Your task to perform on an android device: On the Nykaafashion app, search for the adidas brand training pants for my father.
Image 0: 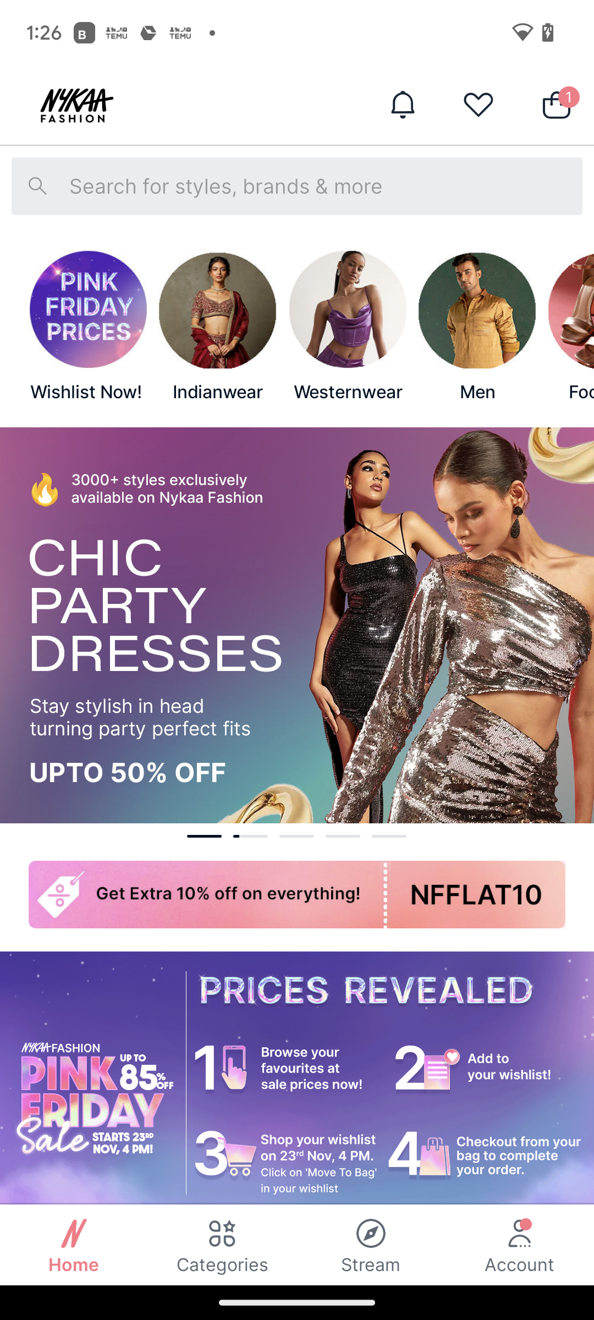
Click on the search bar at the top of the screen.
Step 0: click (296, 186)
Image 1: 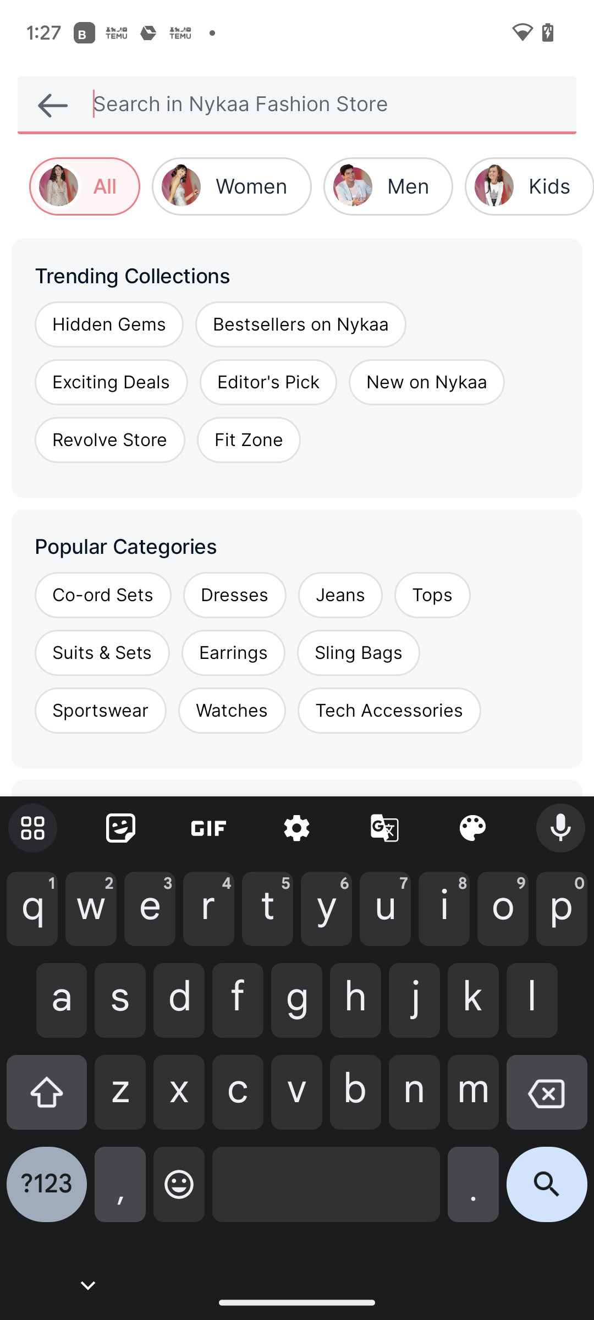
Type pants for men in the search bar.
Step 1: type "pants for men"
Image 2: 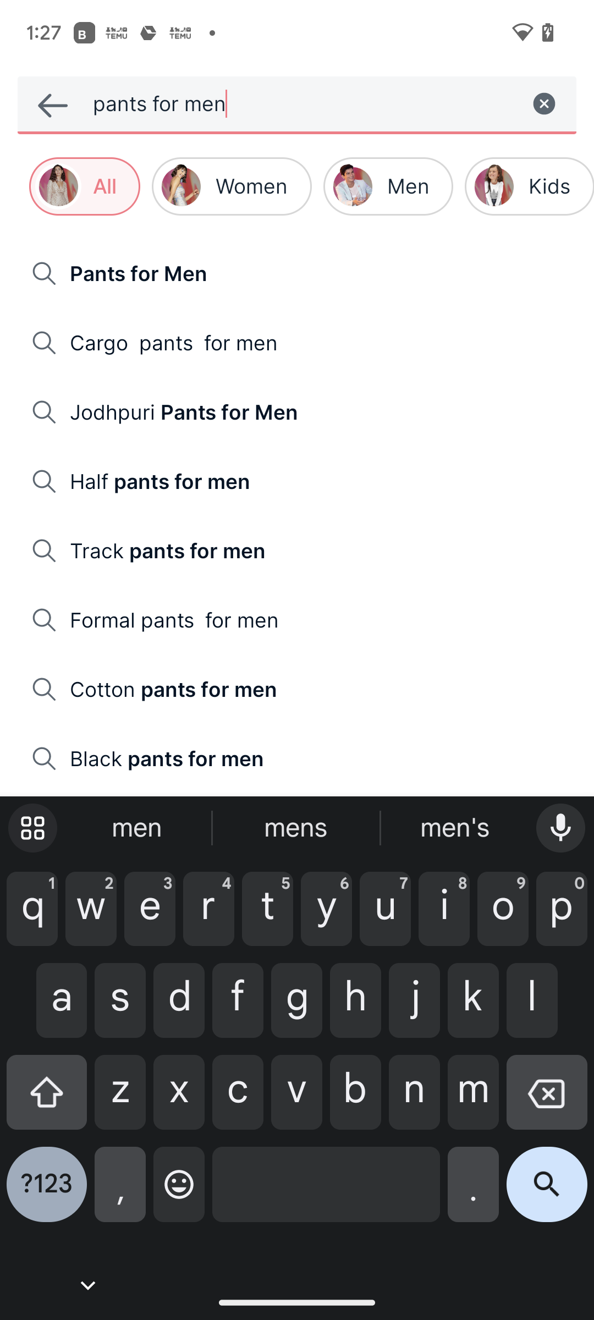
Click on the search icon at the bottom right of the screen.
Step 2: click (547, 1193)
Image 3: 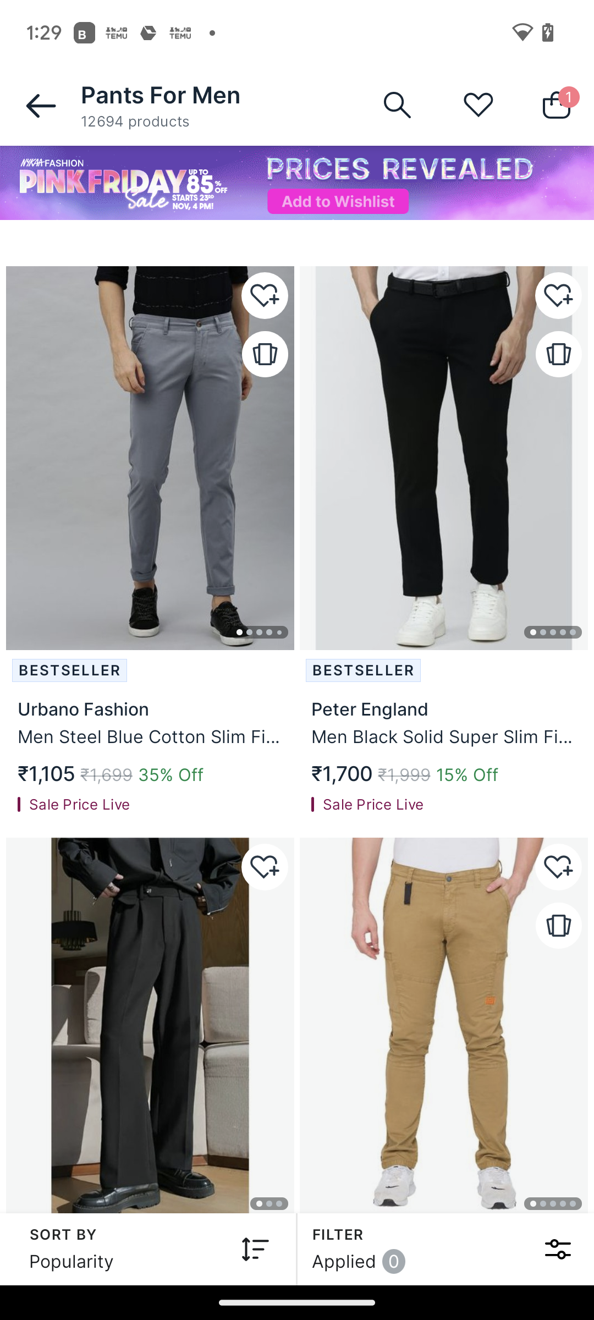
Click on filter at the bottom right corner of the screen.
Step 3: click (363, 1241)
Image 4: 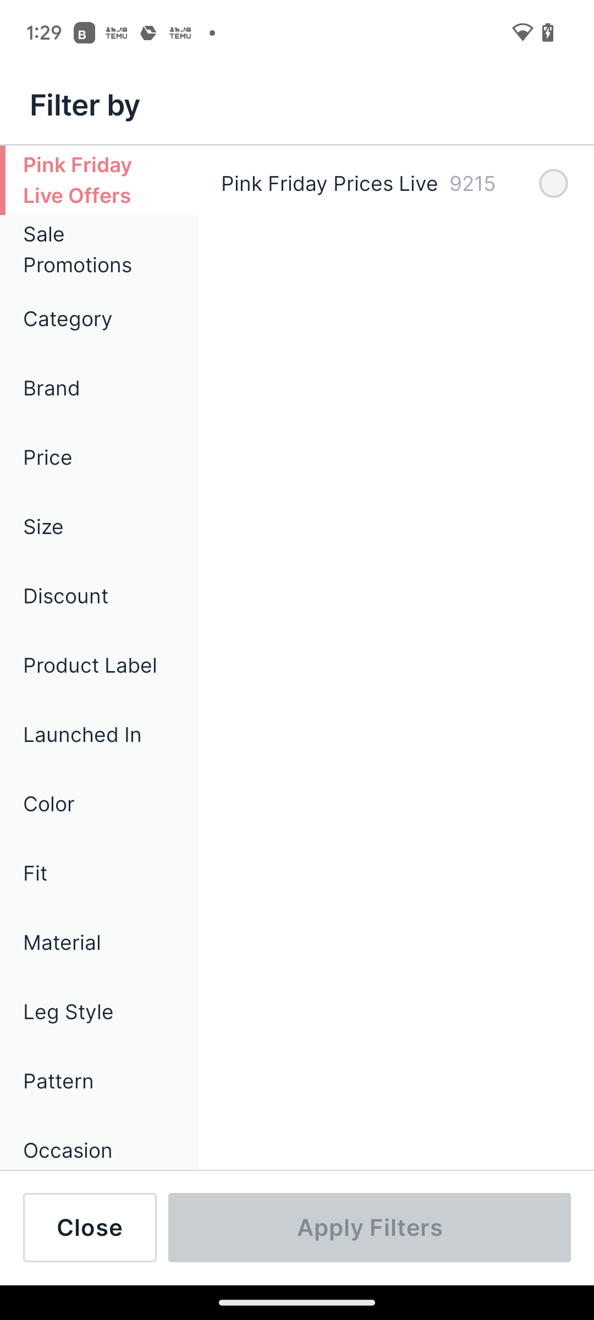
Click on Brand on the left side of the screen.
Step 4: click (99, 388)
Image 5: 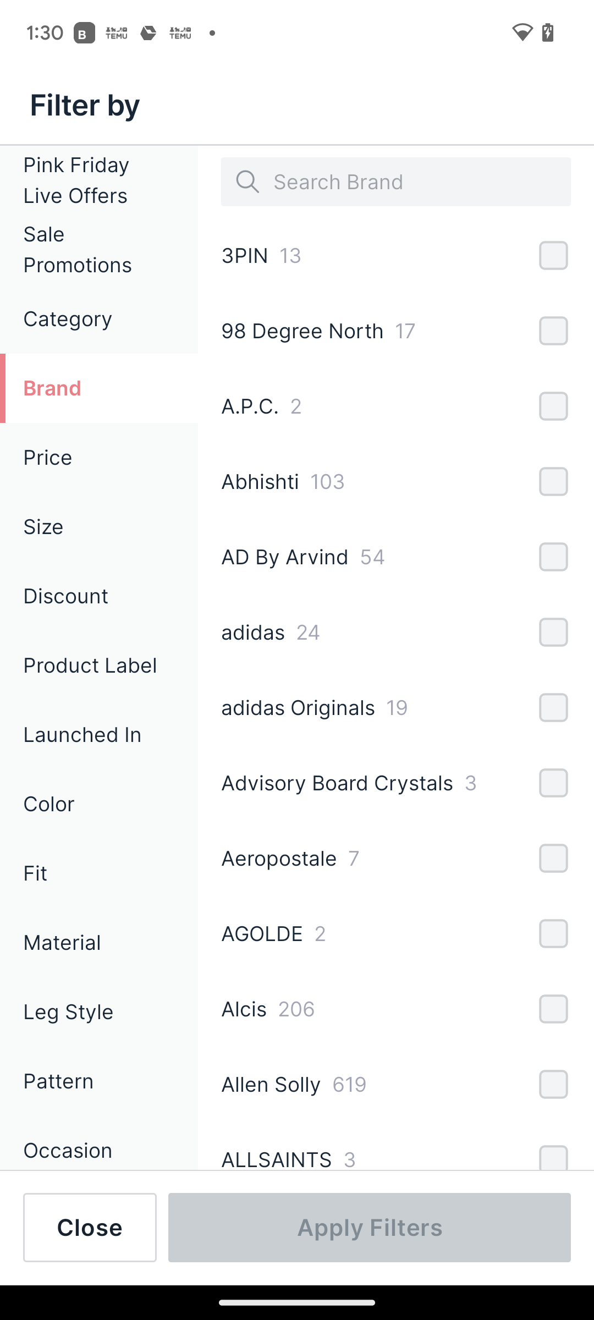
Click on adidas in the middle of the screen.
Step 5: click (396, 632)
Image 6: 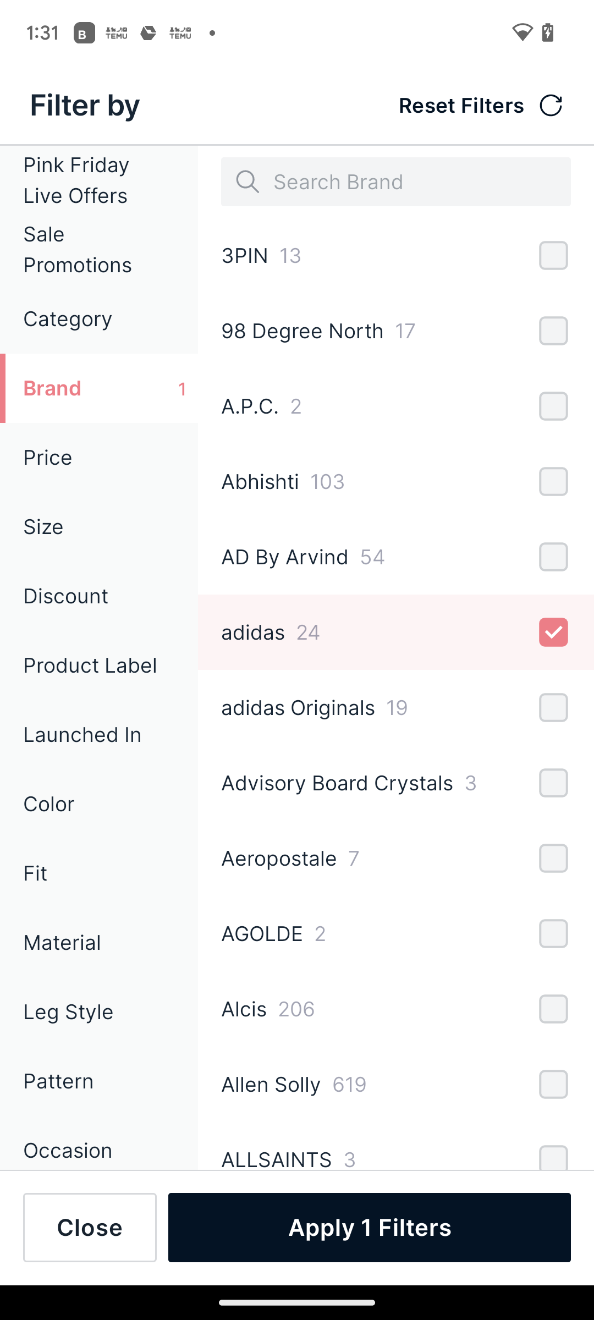
Click on apply 1 filters at the bottom of the screen.
Step 6: click (370, 1228)